Your task to perform on an android device: In the Audiomack app, play Morning Train song from the Folk playlist in the Country genre.
Image 0: 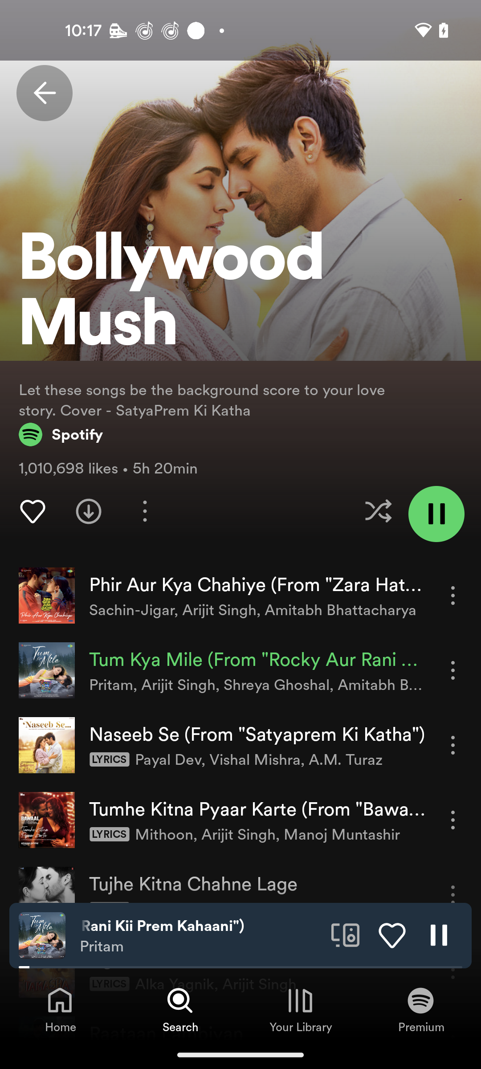
Open the Audiomack app
Step 0: open app "Audio­mack"
Image 1: 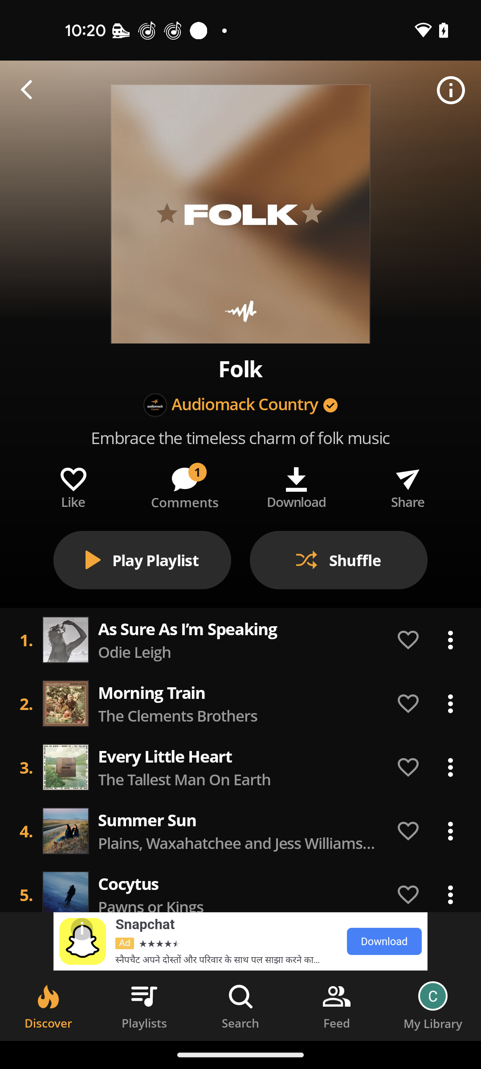
Play Morning Train song
Step 1: click (238, 692)
Image 2: 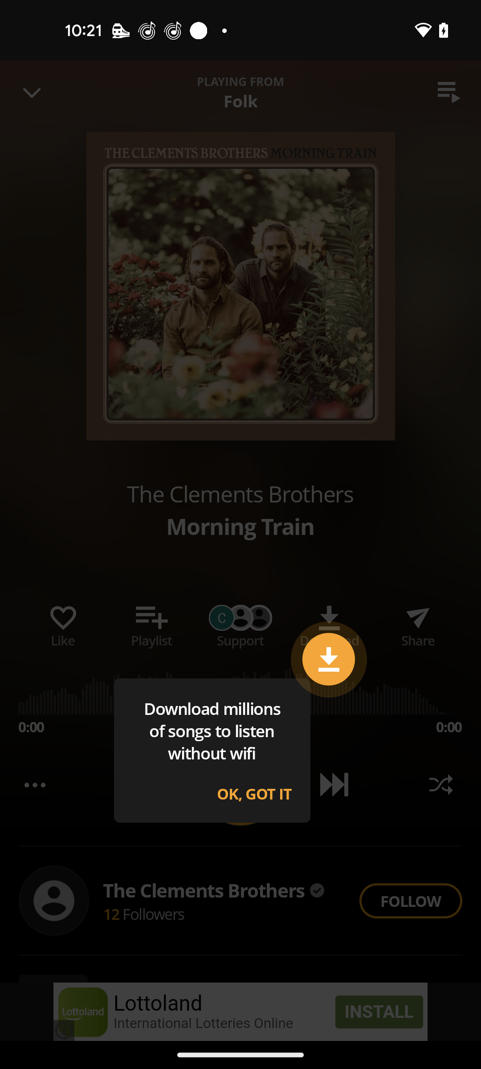
Click on OK, GOT IT
Step 2: click (254, 793)